Your task to perform on an android device: I will view the weather map of my area to keep myself updated.
Image 0: 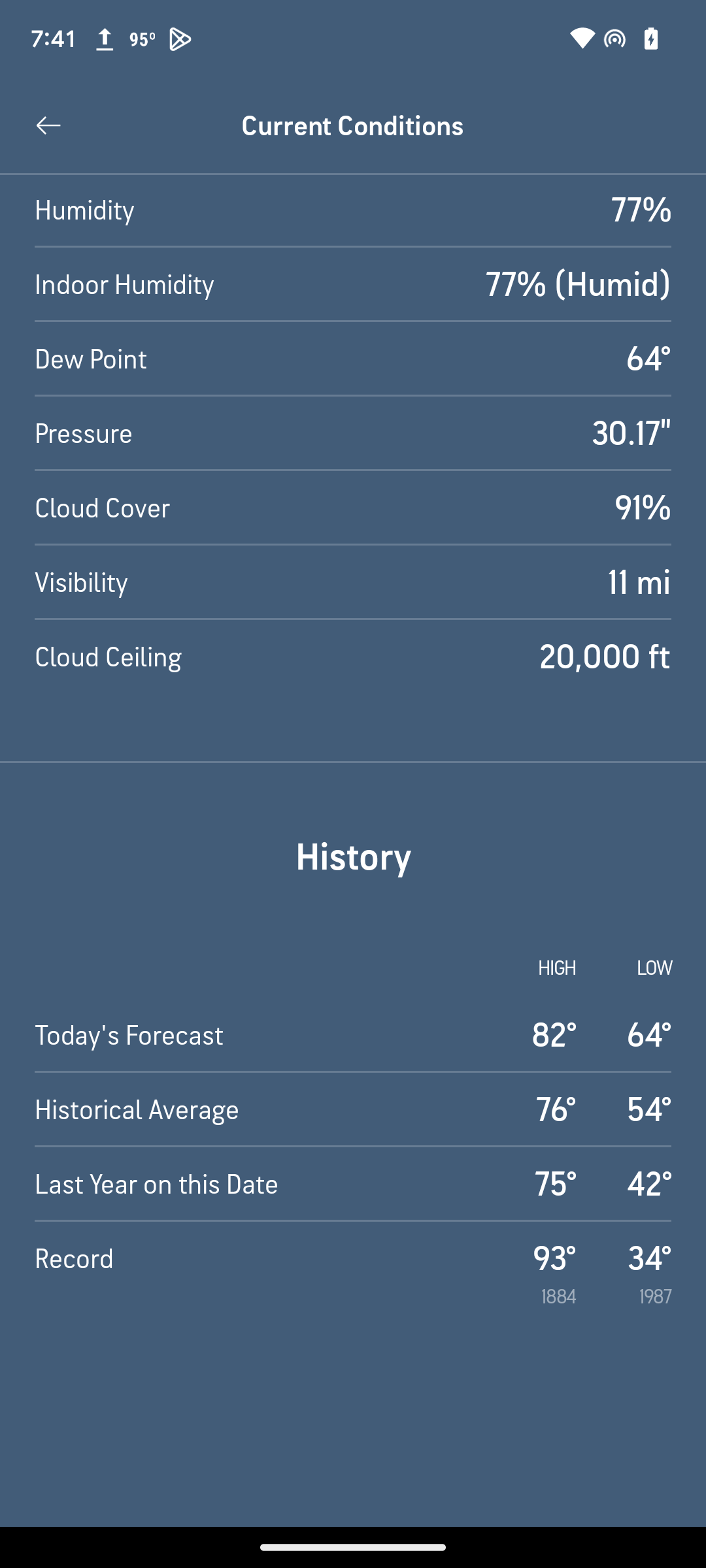
Click on the top arrow.
Step 0: click (48, 125)
Image 1: 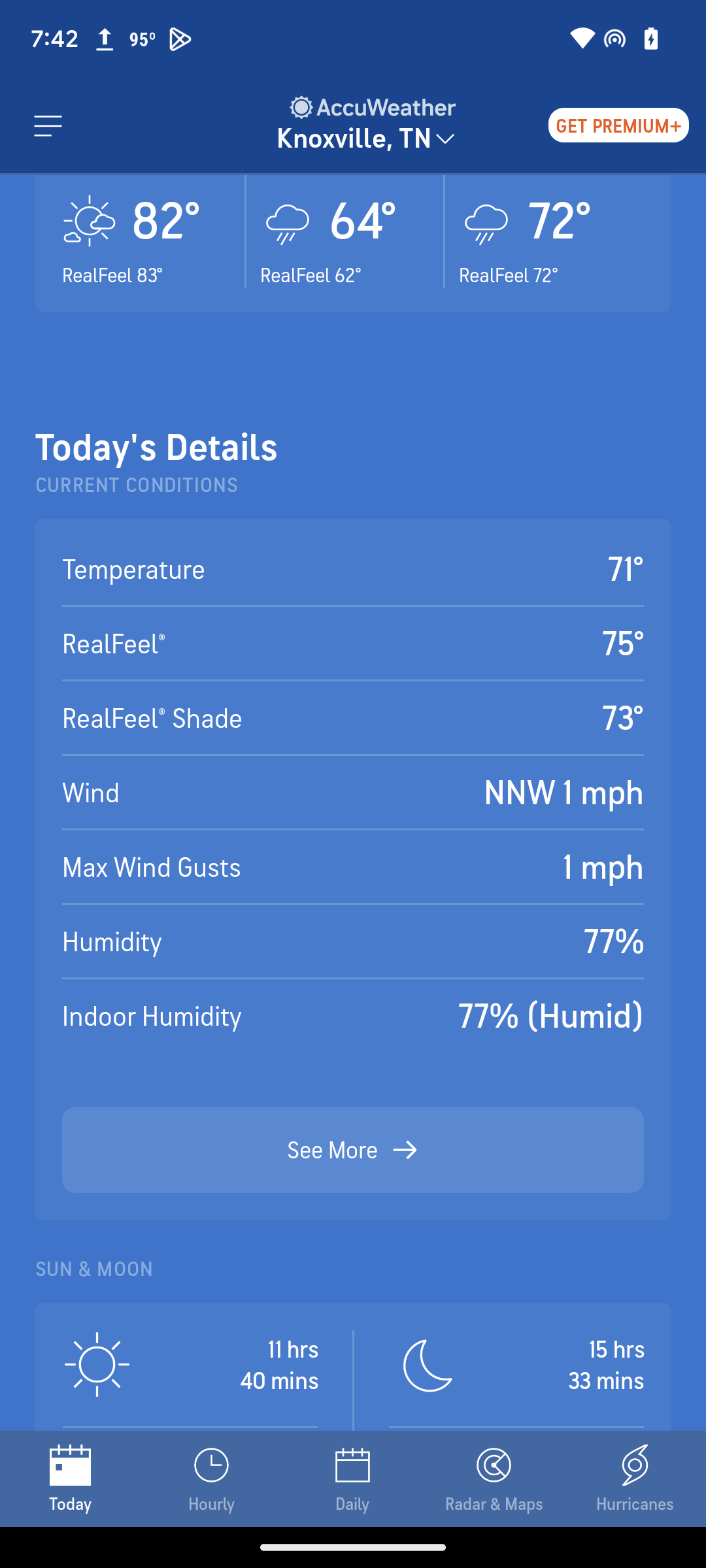
Swipe up.
Step 1: scroll down